Your task to perform on an android device: Remove "The Road Less Traveled" by Elizabeth Billingsley from my Amazon cart.
Image 0: 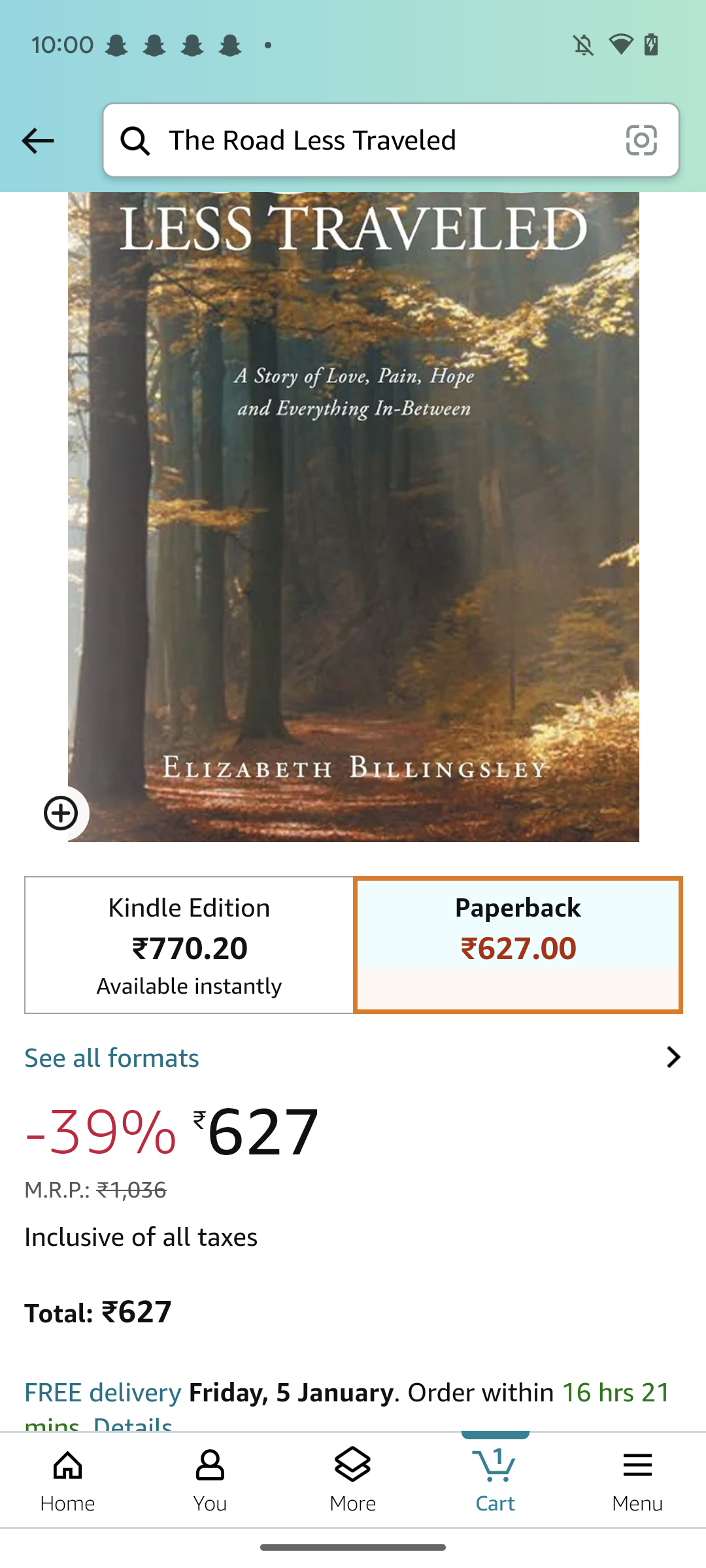
Click on the Cart button at the bottom.
Step 0: click (495, 1479)
Image 1: 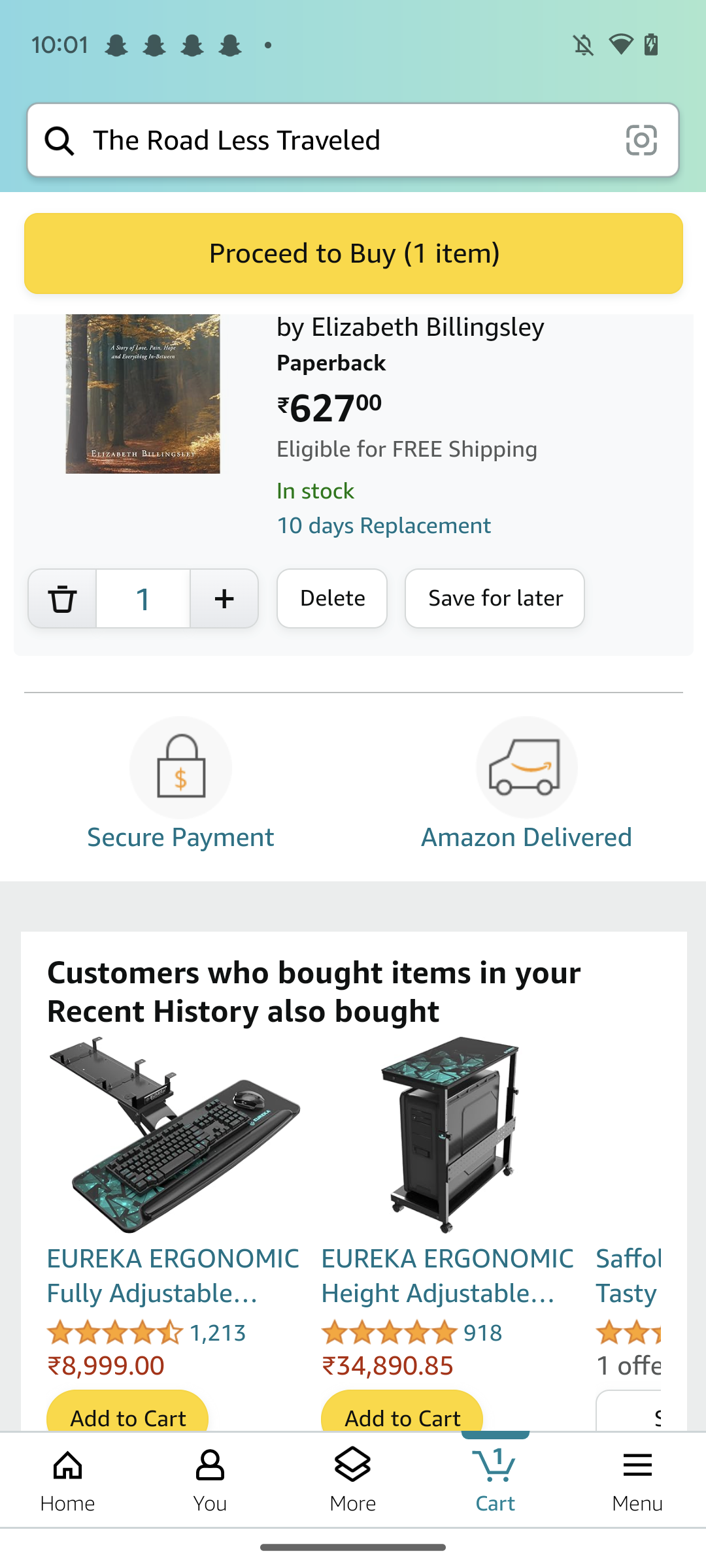
Click on the "Delete" button.
Step 1: click (331, 599)